Your task to perform on an android device: Download the Sheet named Daily attendance from the Sheets app.
Image 0: 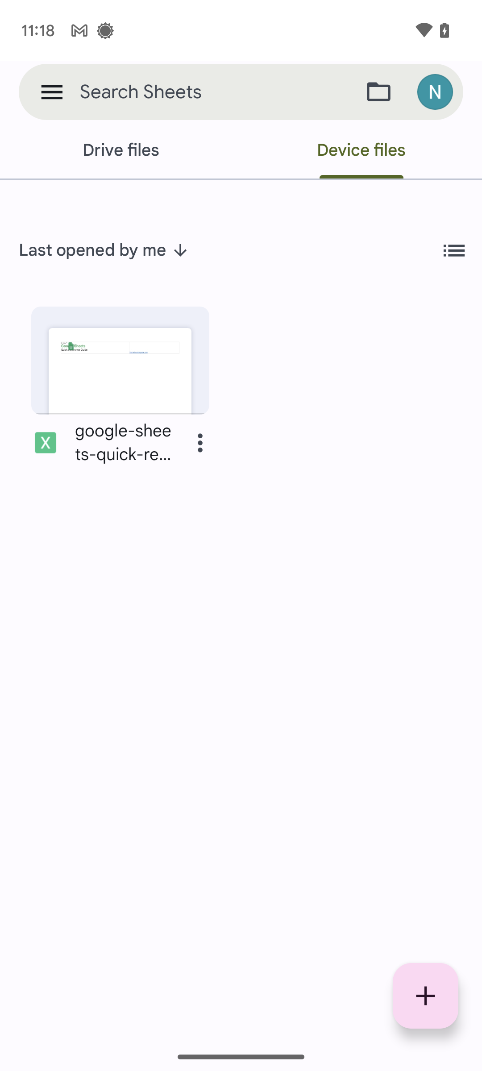
Click on the Drive files tab.
Step 0: click (120, 150)
Image 1: 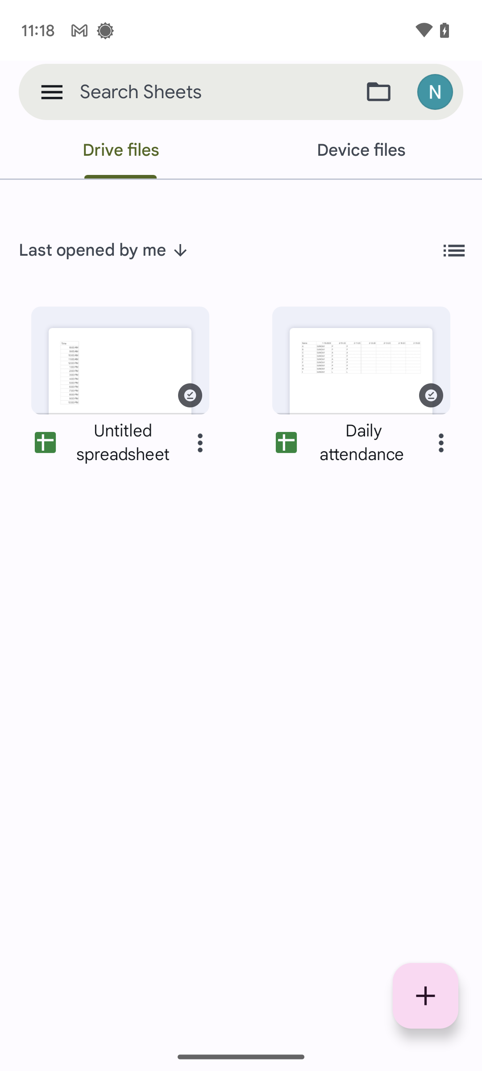
Click on the three-dot menu at the sheet named Daily Attendance.
Step 1: click (441, 442)
Image 2: 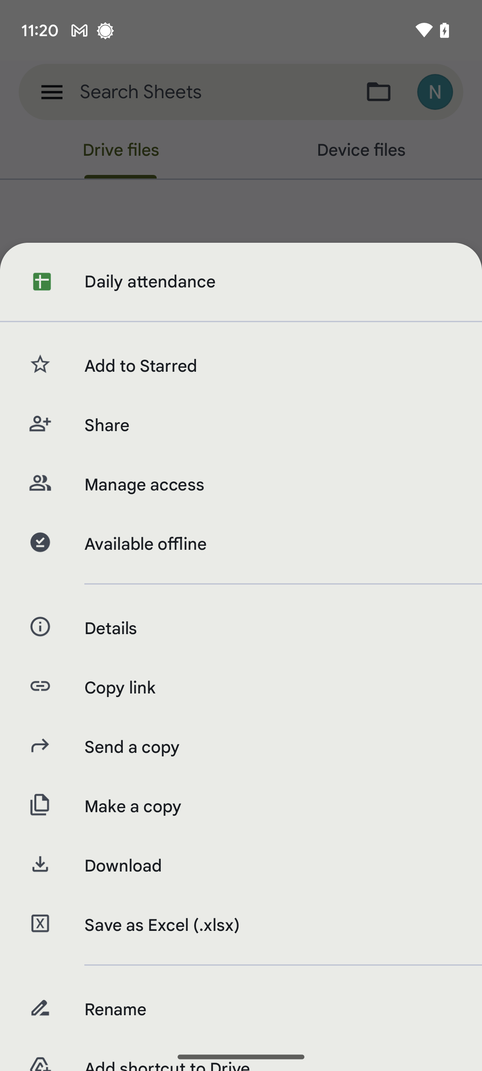
Click on the Download tab.
Step 2: click (269, 866)